Your task to perform on an android device: Last night, I had some guests at my house, and the small kids just acted and played with the bathroom taps and broke them. Search for taps in the My Warehouse app.
Image 0: 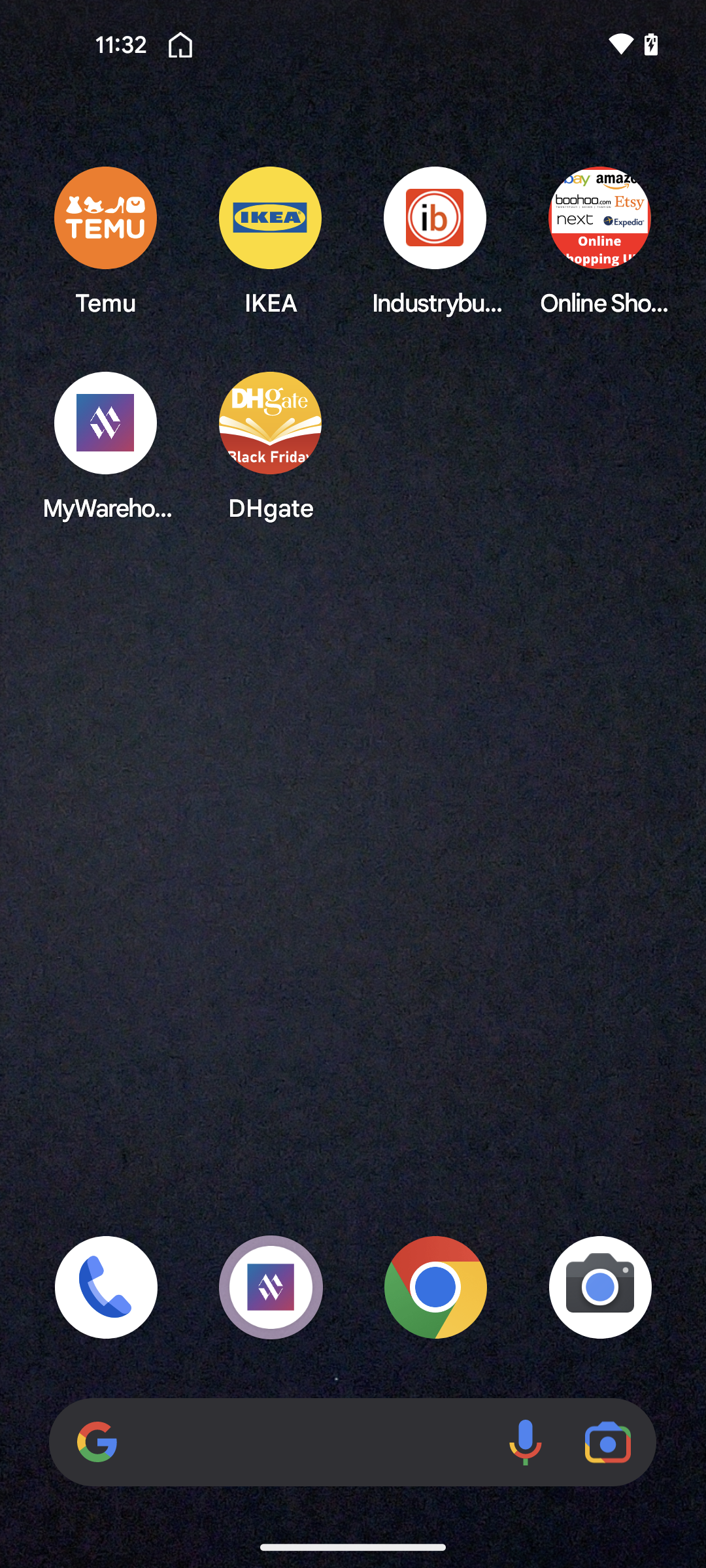
Open the My Warehouse app
Step 0: open app "MyWarehouse"
Image 1: 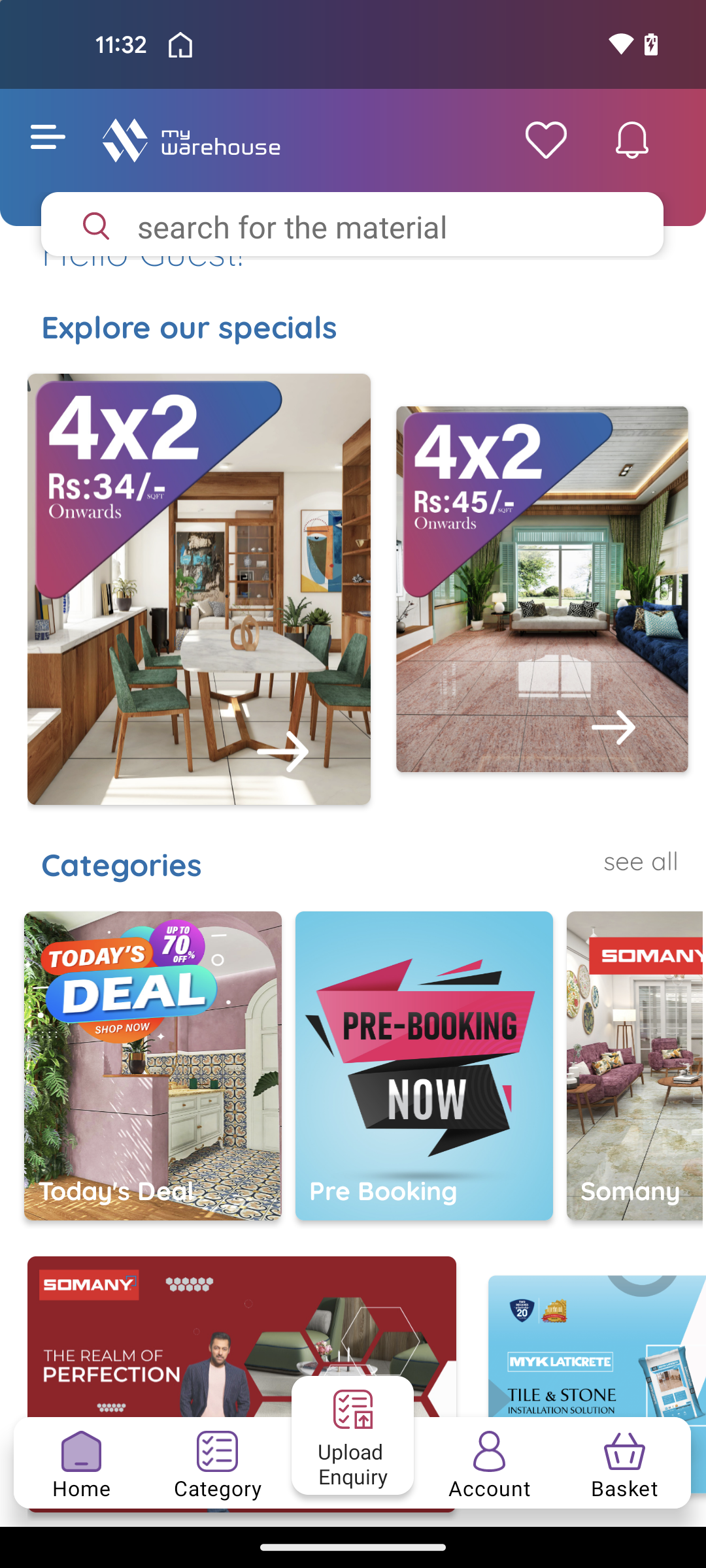
Go to the search bar at the top of the screen
Step 1: click (387, 226)
Image 2: 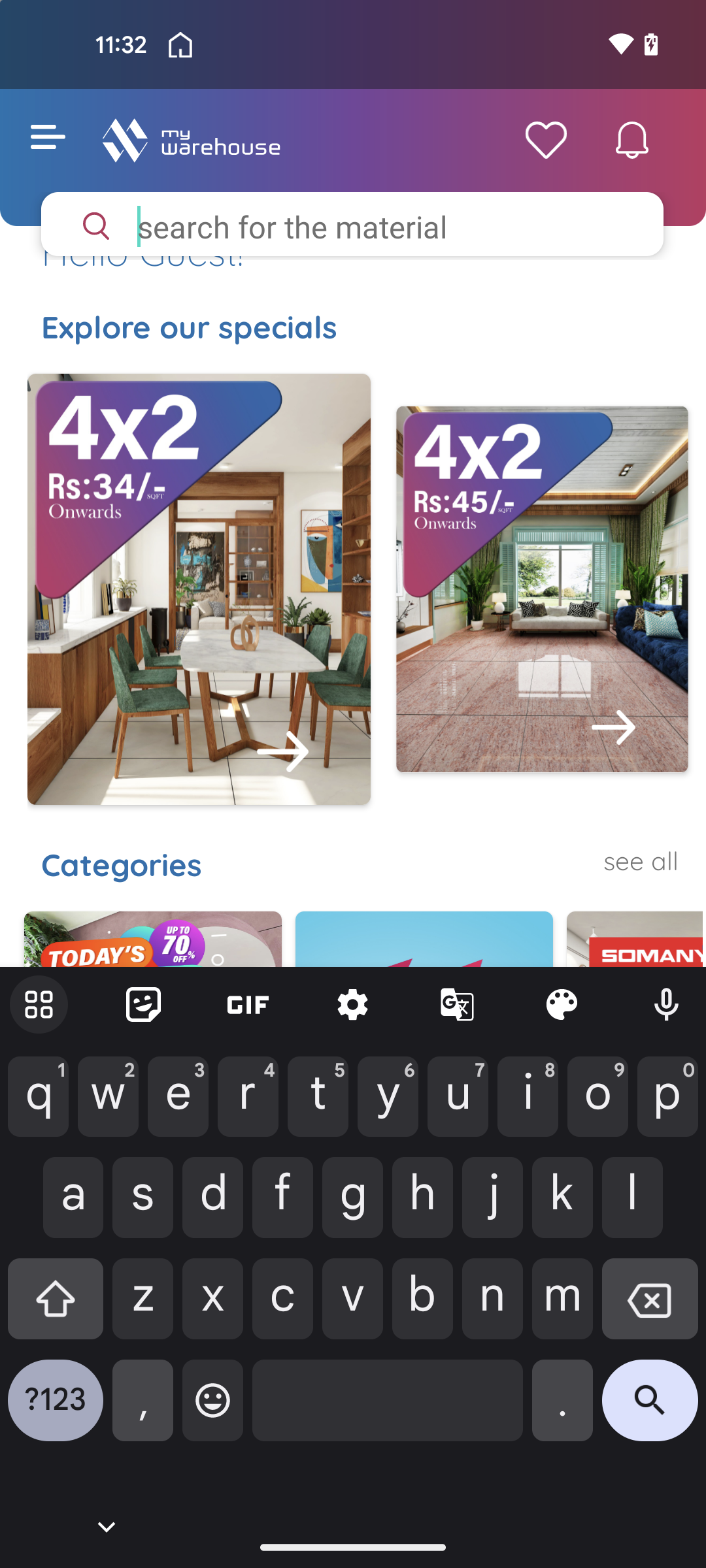
Type Taps in the search bar
Step 2: type "taps"
Image 3: 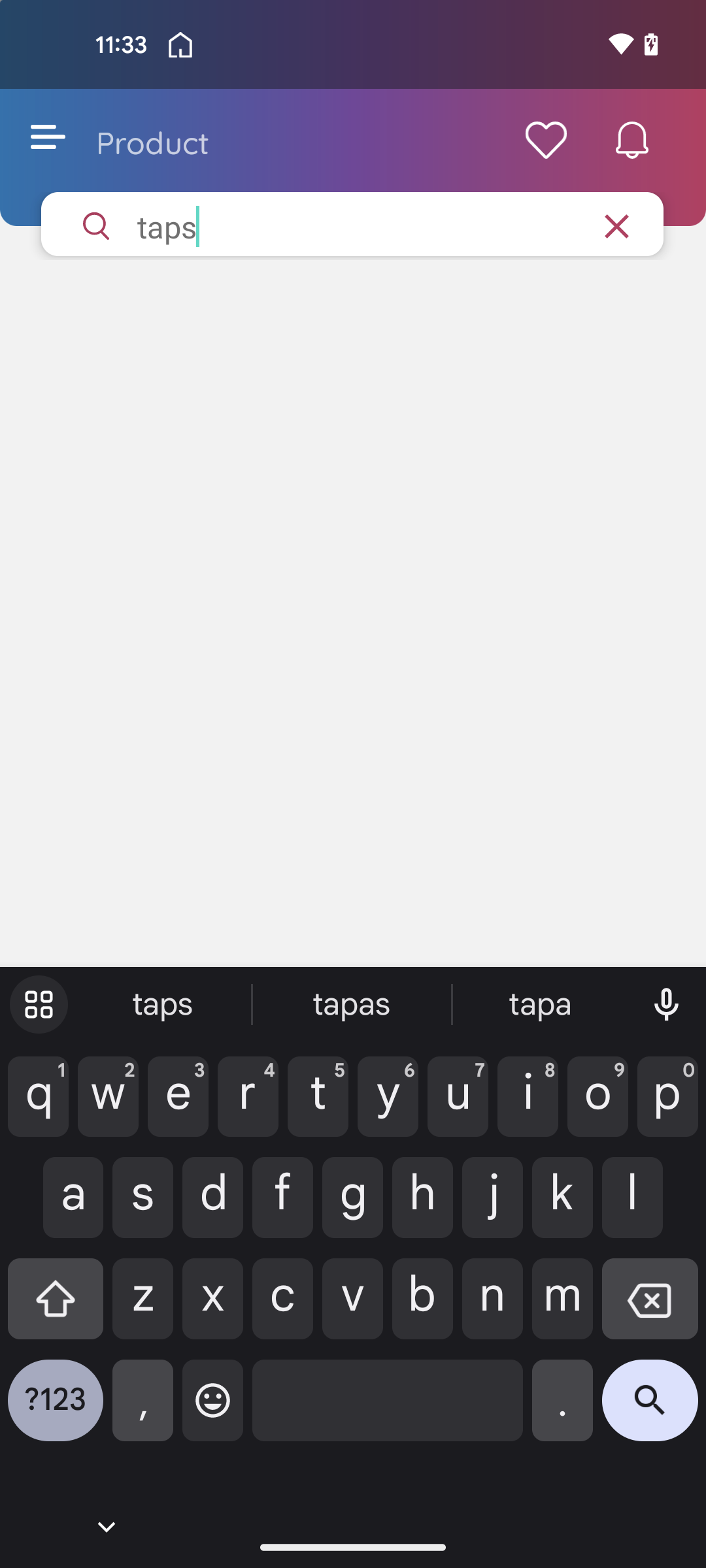
Click on the search button in the keyboard
Step 3: click (650, 1410)